Your task to perform on an android device: Open the Notally app and share the swimming class note to dbwscratch.test.id3@gmail.com through gmail 
Image 0: 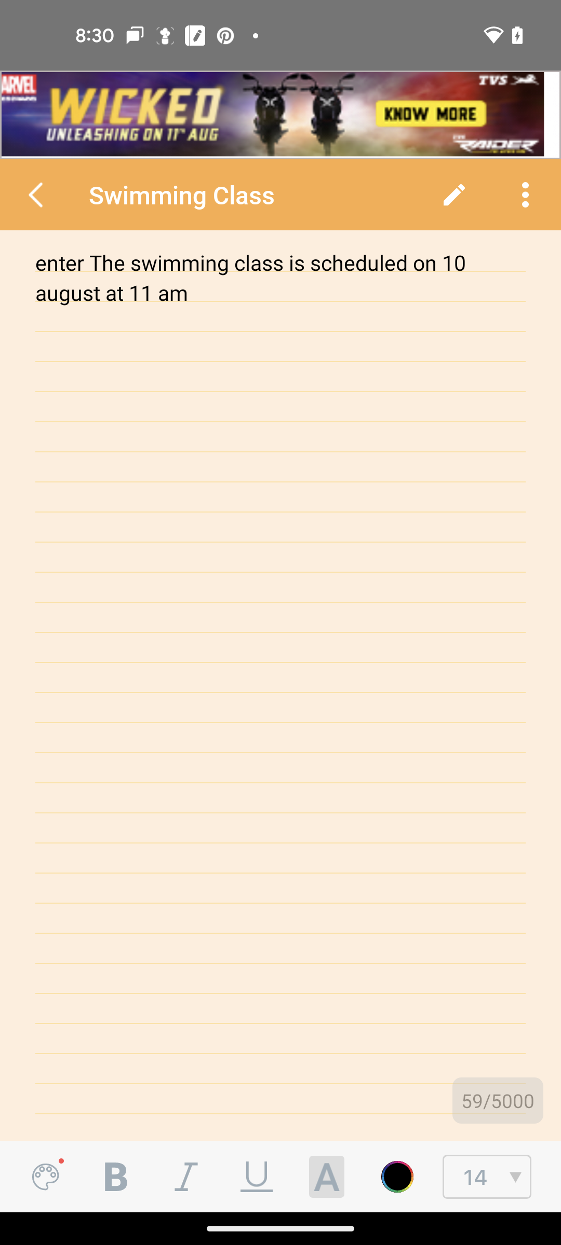
Open the Notally app
Step 0: open app "Notally"
Image 1: 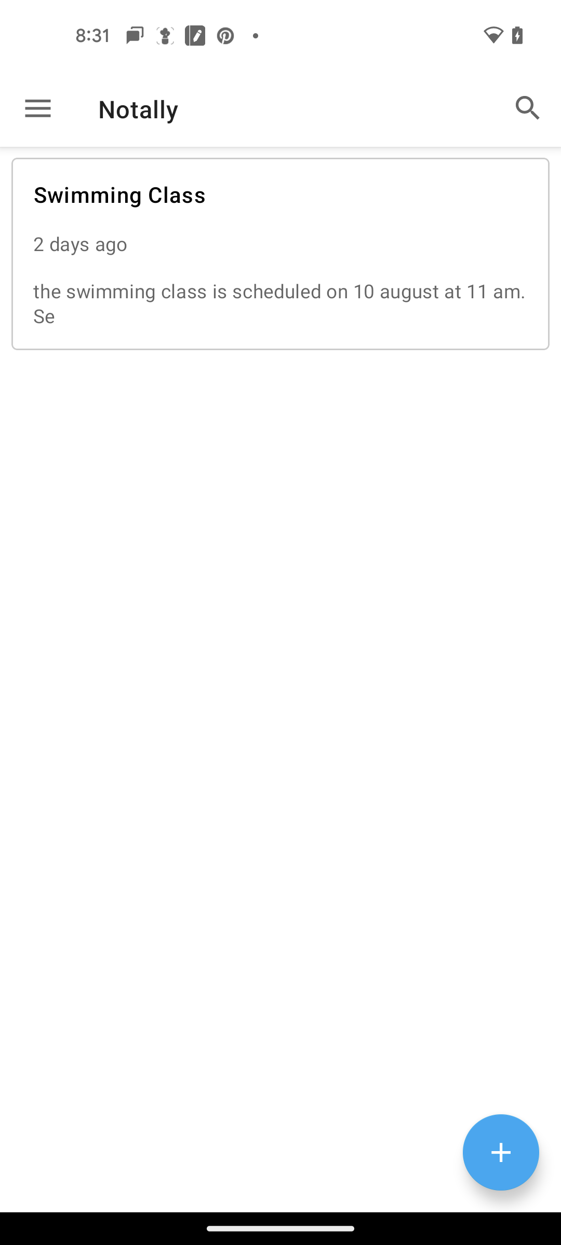
click on swimming class note
Step 1: click (280, 205)
Image 2: 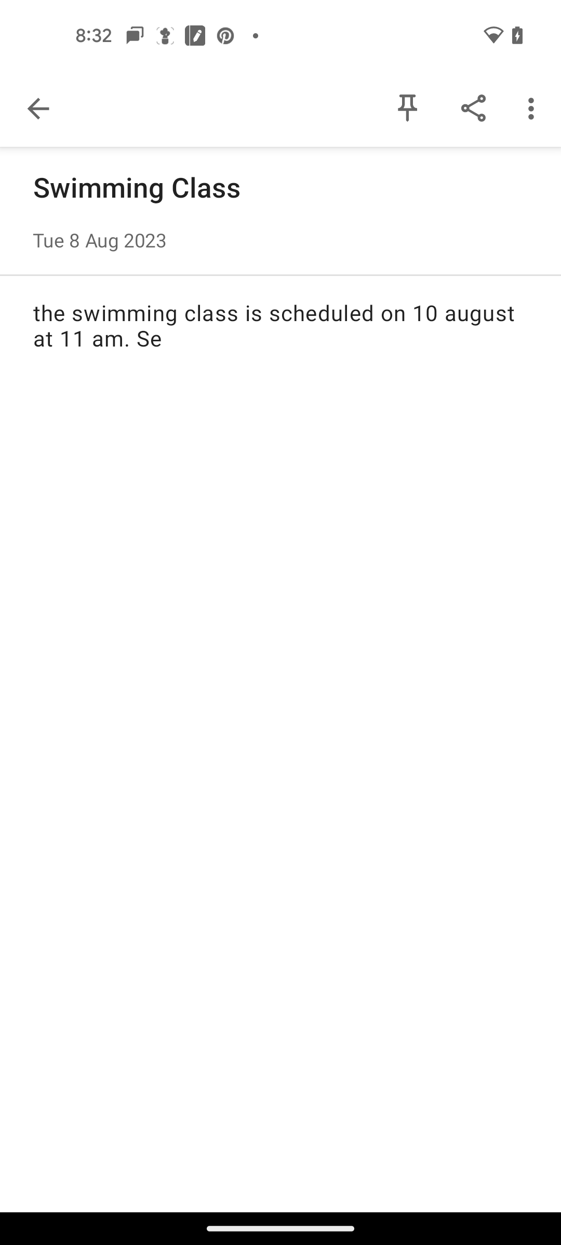
click on share icon
Step 2: click (473, 108)
Image 3: 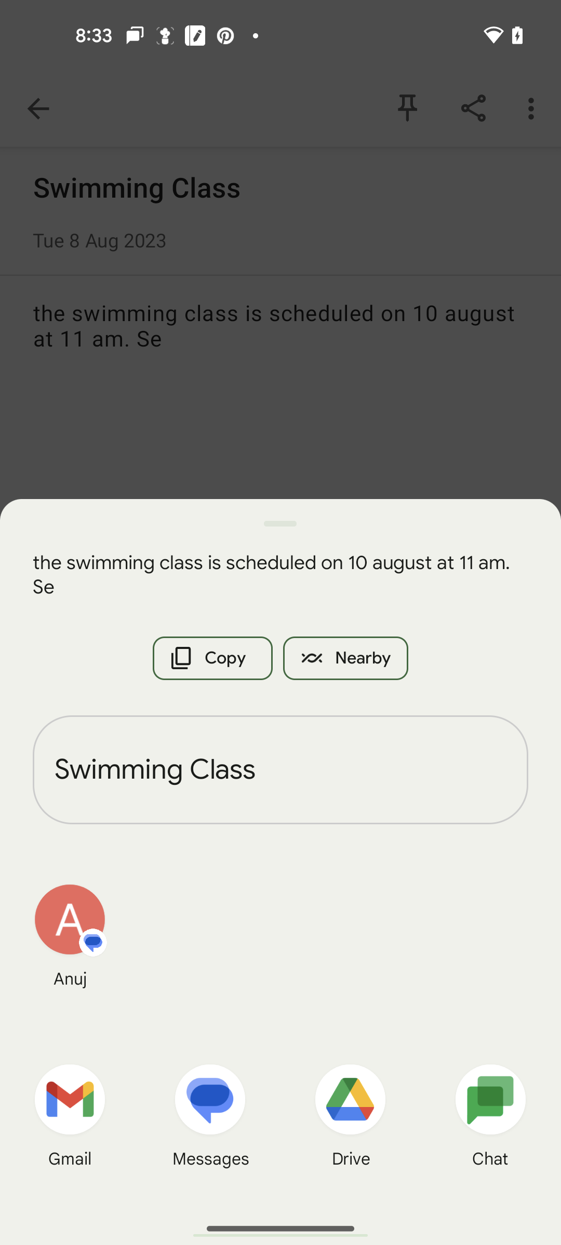
click on gmail
Step 3: click (69, 1099)
Image 4: 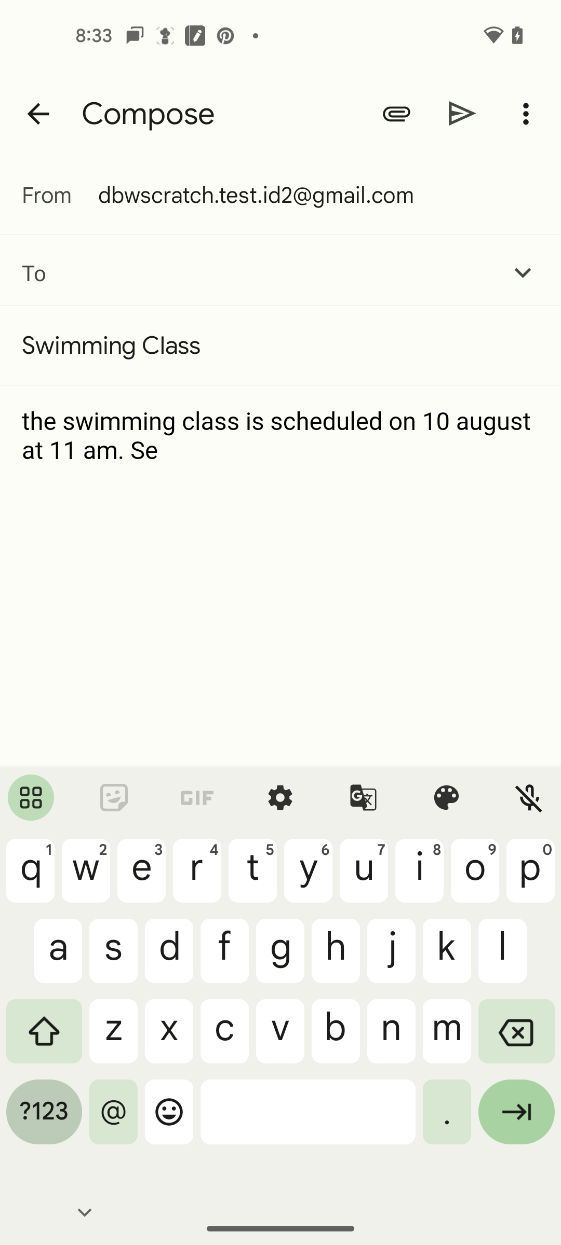
enter the receiver email address dbwscratch.test.id3@gmail.com
Step 4: type "dbwscratch.test.id3@gmail.com"
Image 5: 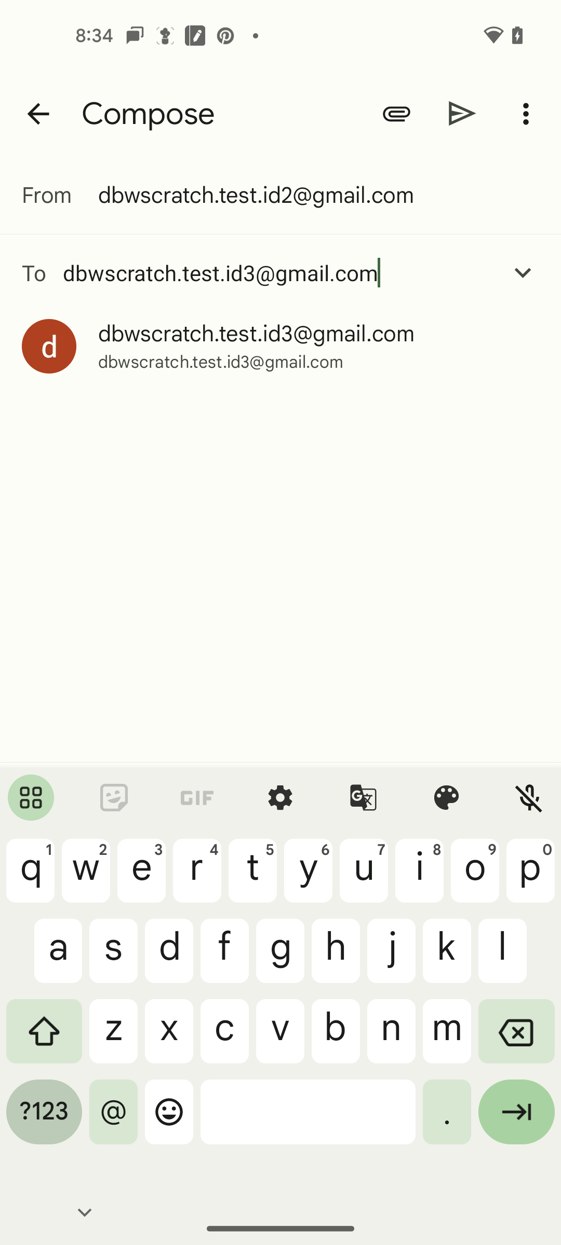
select dbwscratch.test.id3@gmail.com
Step 5: click (256, 334)
Image 6: 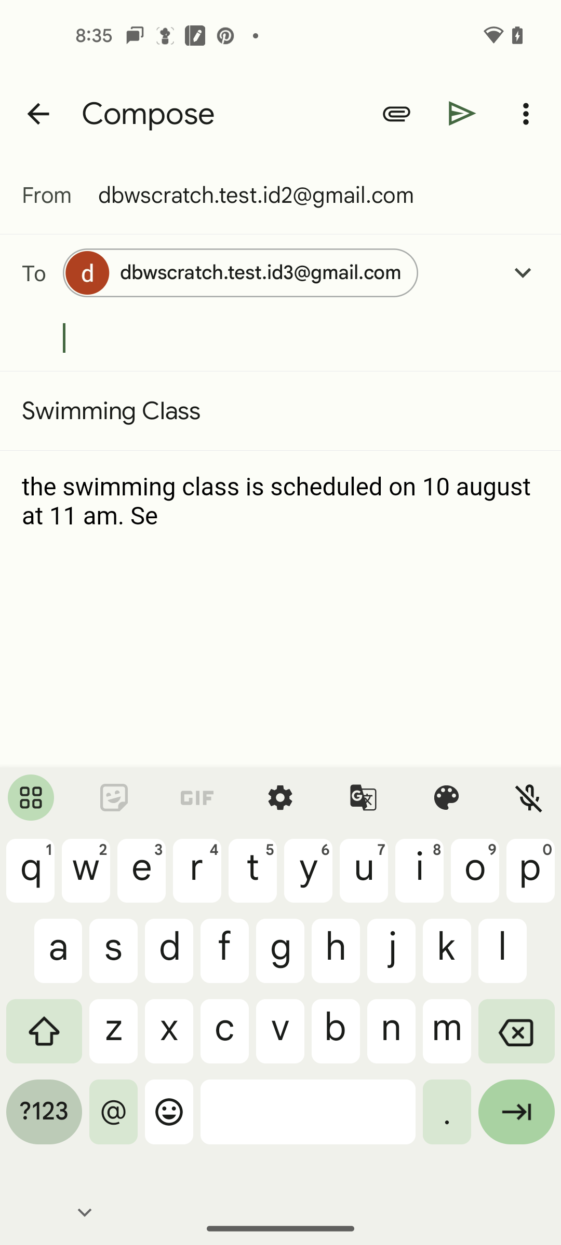
click on the send icon
Step 6: click (462, 113)